Your task to perform on an android device: I want to look at what I did today, so find a MyFitshare file using the TeraBox app..
Image 0: 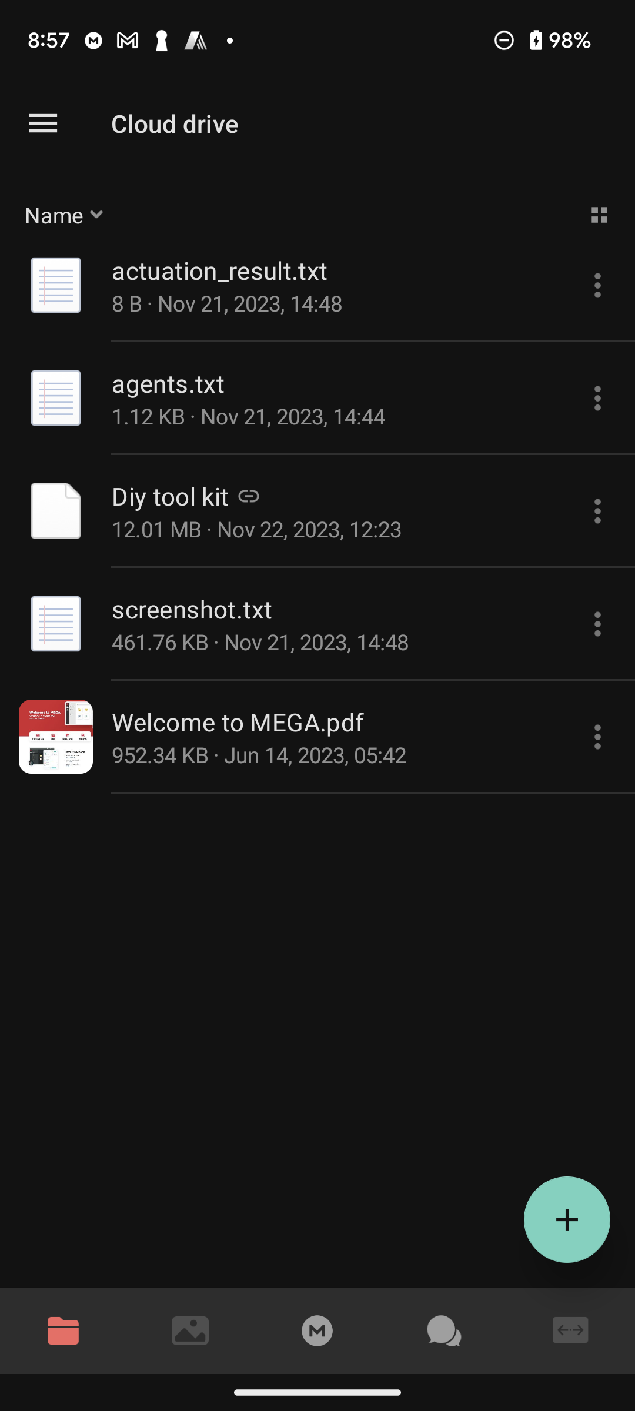
Open TeraBox app
Step 0: open app "TeraBox"
Image 1: 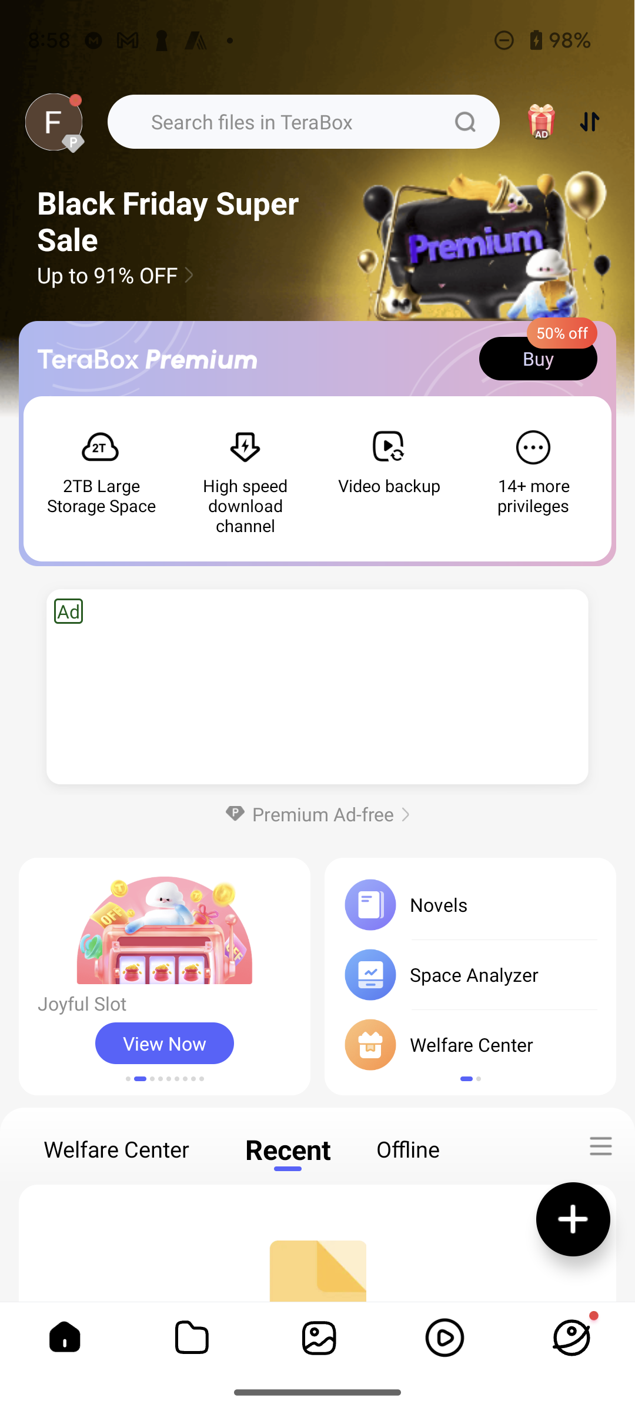
Click on the search bar at the top of the screen
Step 1: click (252, 121)